Your task to perform on an android device: I want to search for hotels in Hawaii.
Image 0: 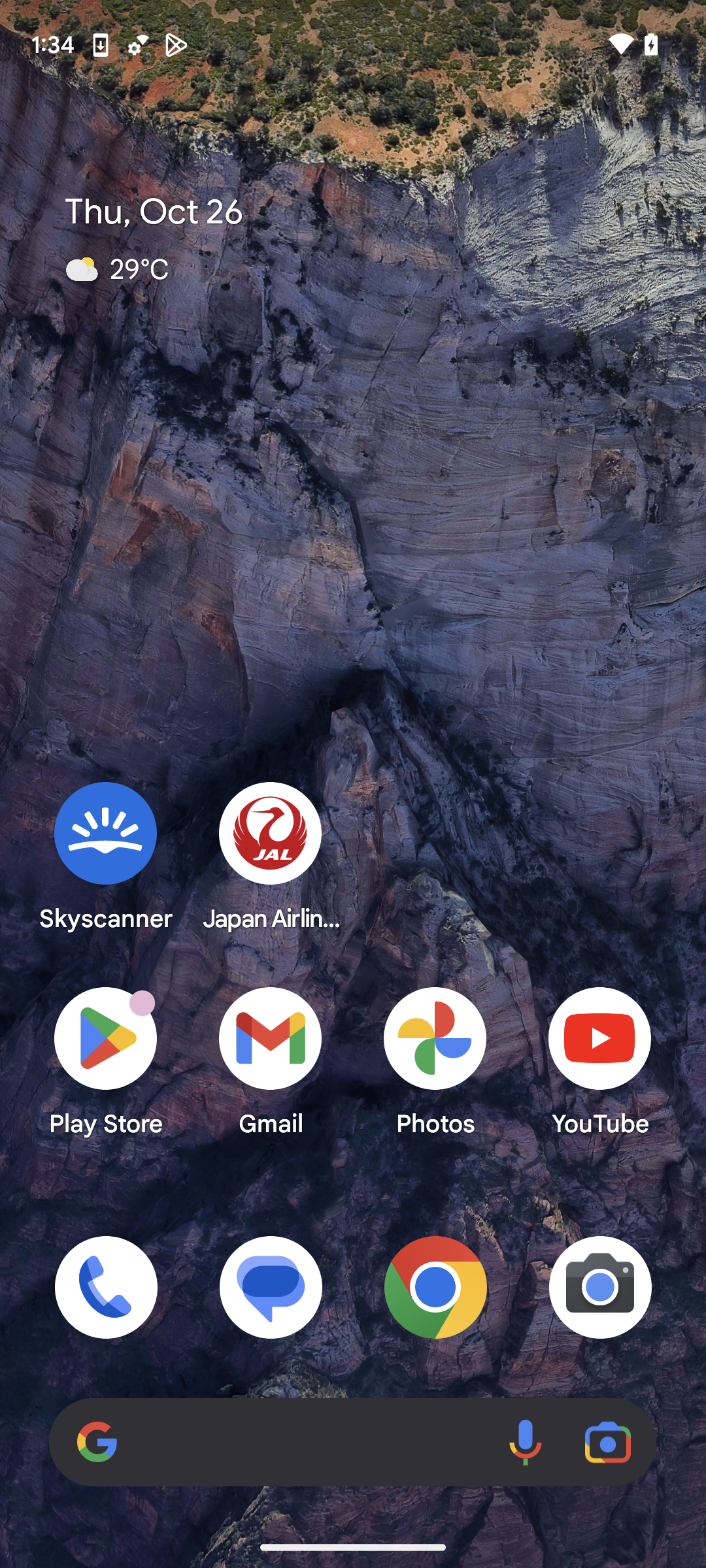
Open Booking.com app
Step 0: open app "Booking.com"
Image 1: 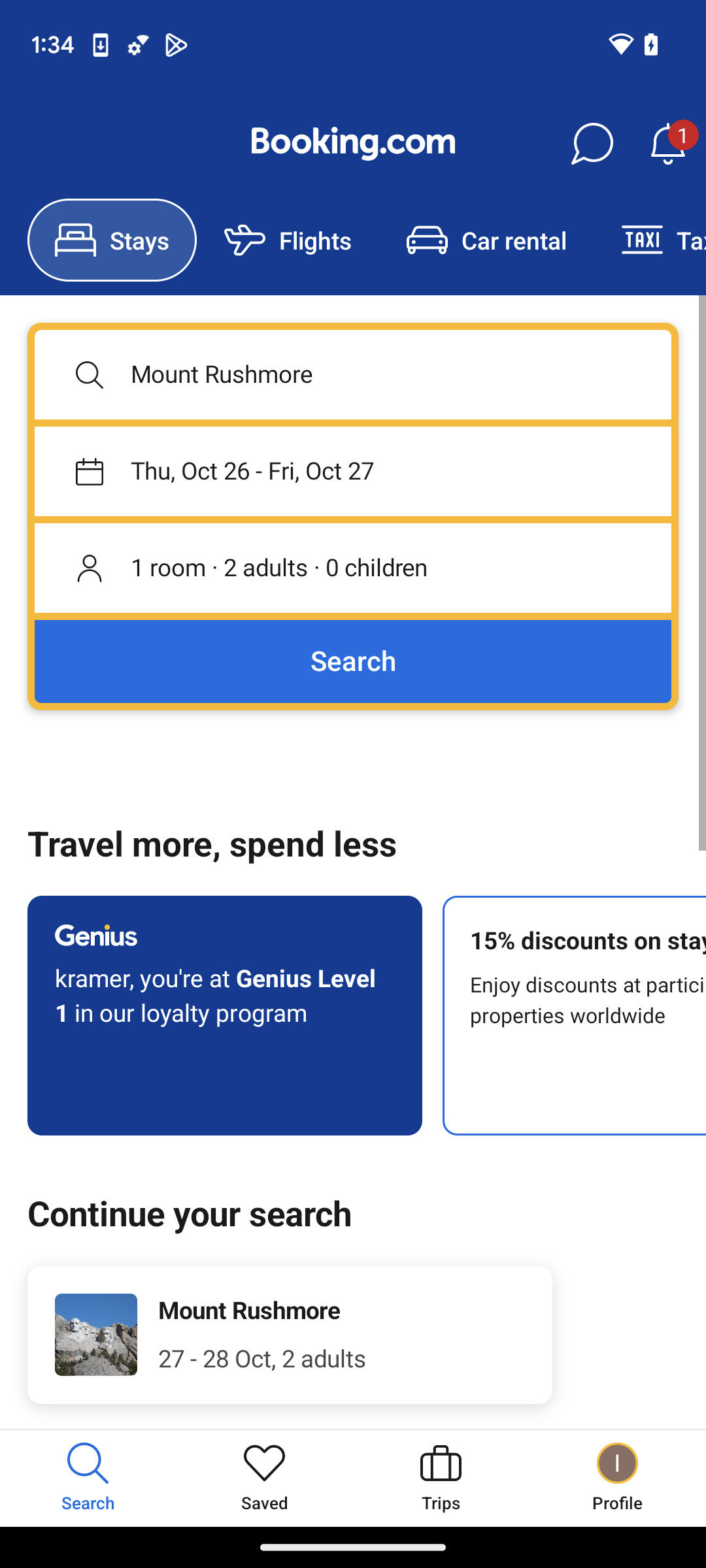
Click on the search option.
Step 1: click (353, 374)
Image 3: 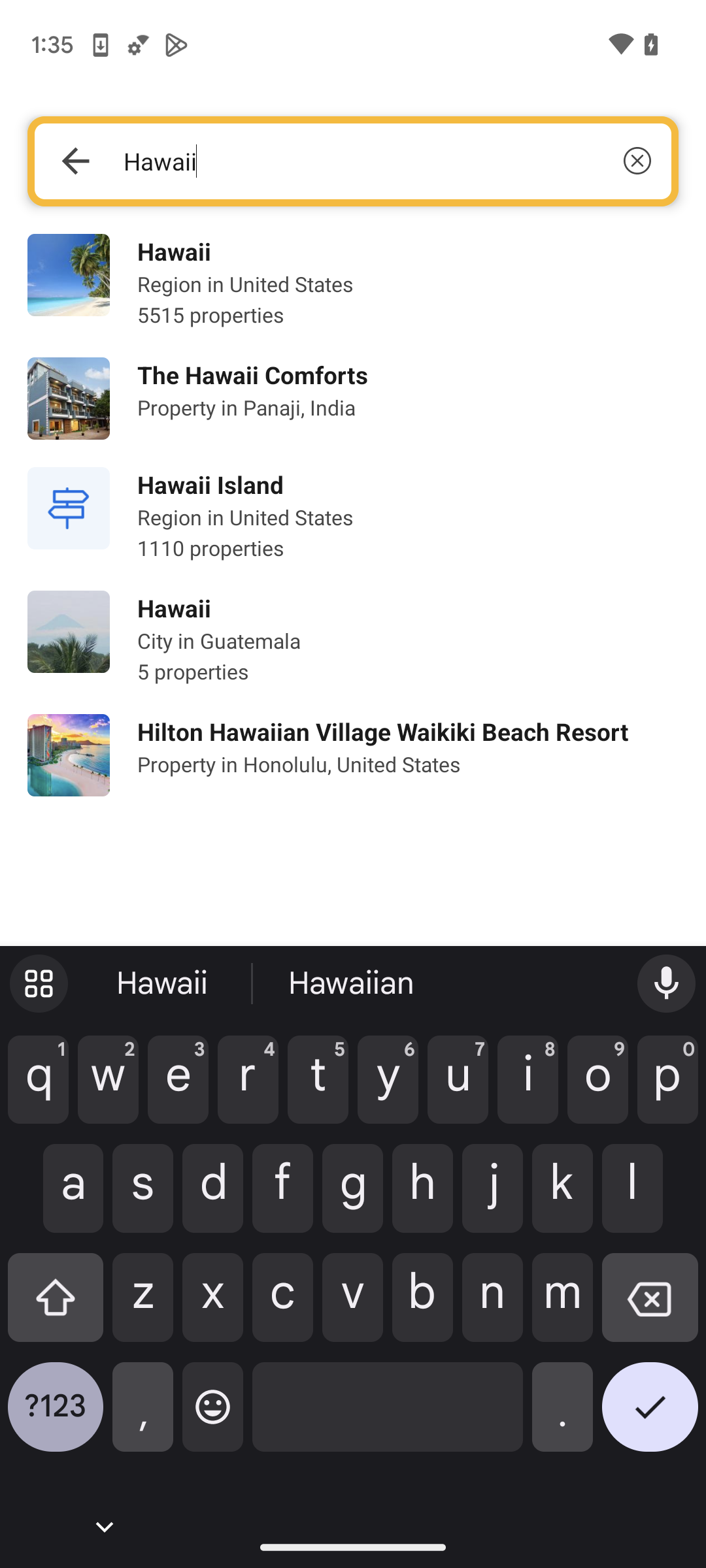
Click on the correct option.
Step 3: click (650, 1417)
Image 4: 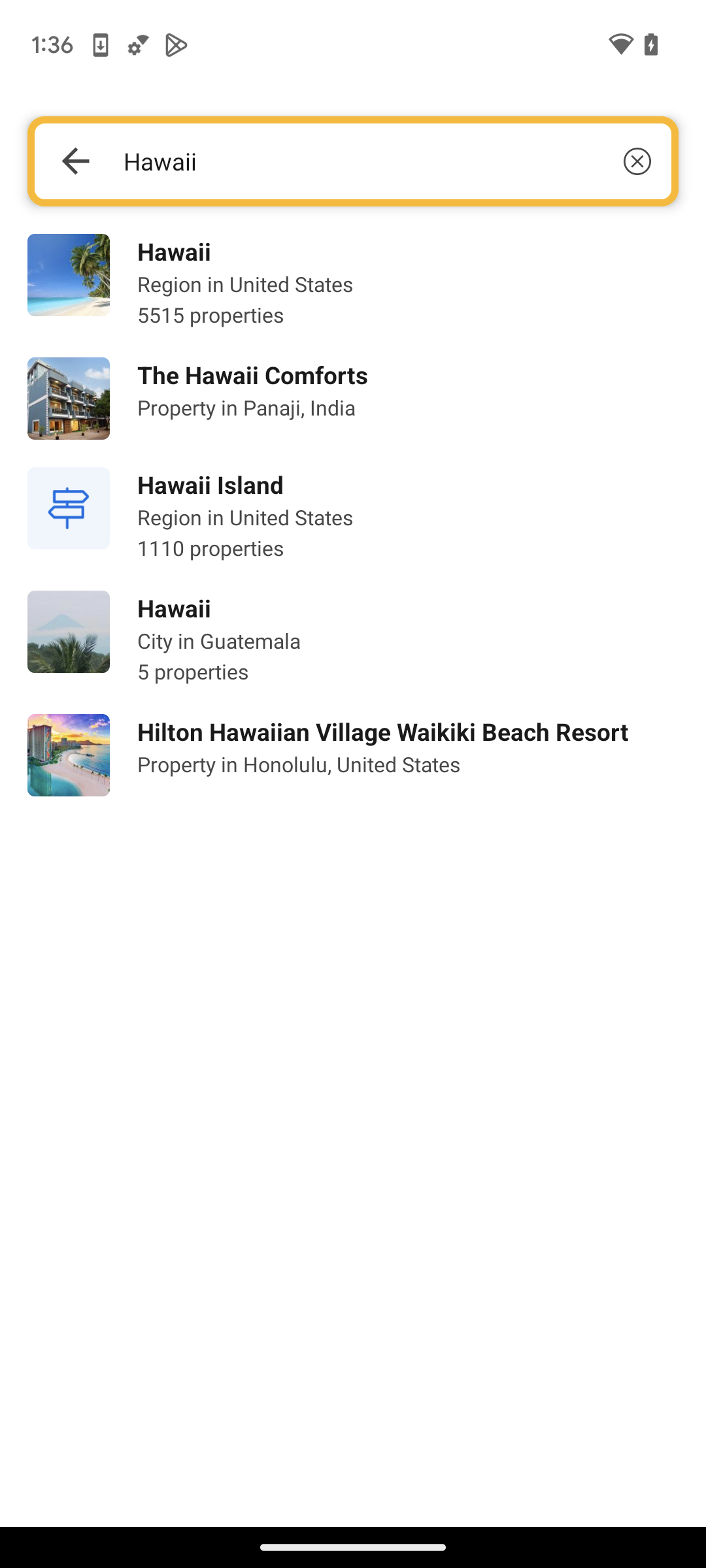
Select Hawaii
Step 4: click (408, 284)
Image 5: 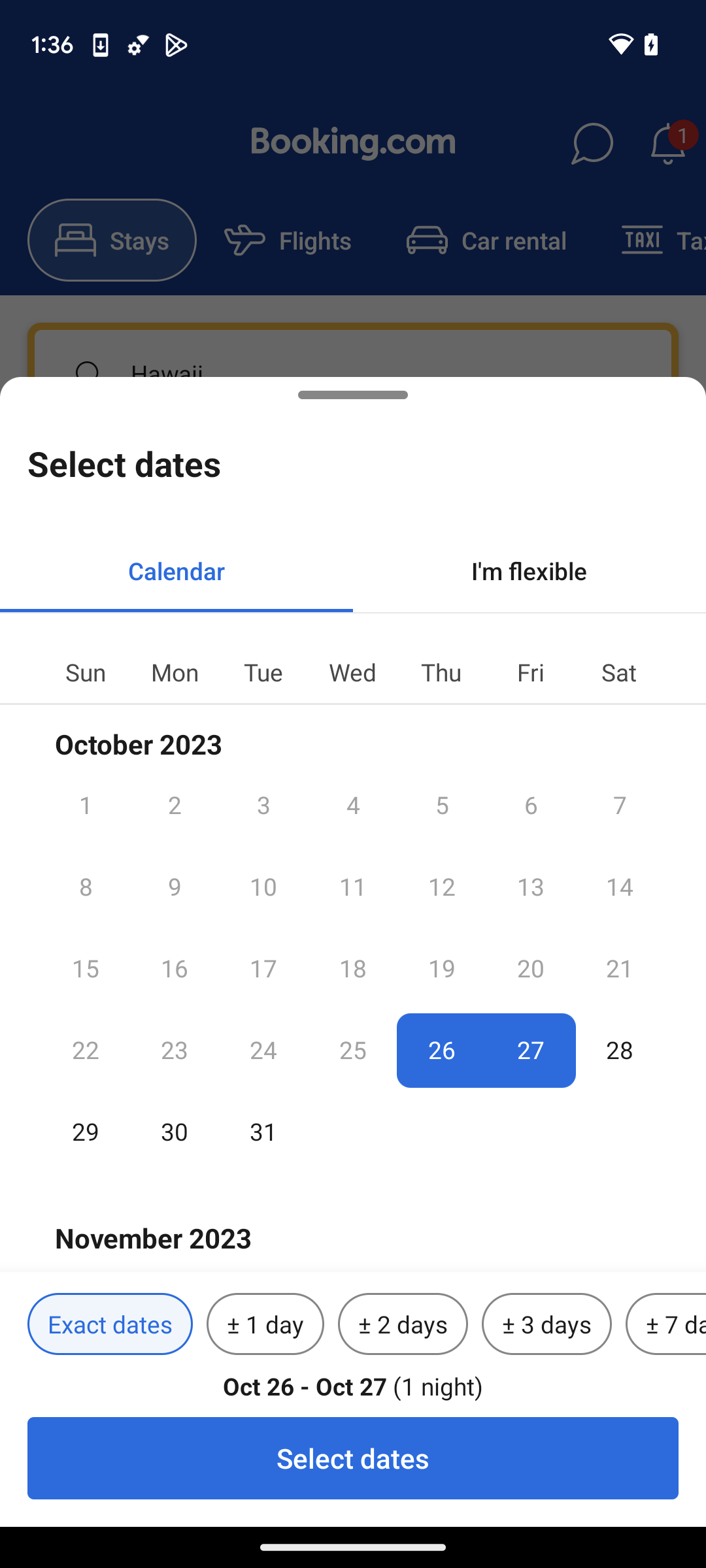
Click on select dates.
Step 5: click (353, 1458)
Image 6: 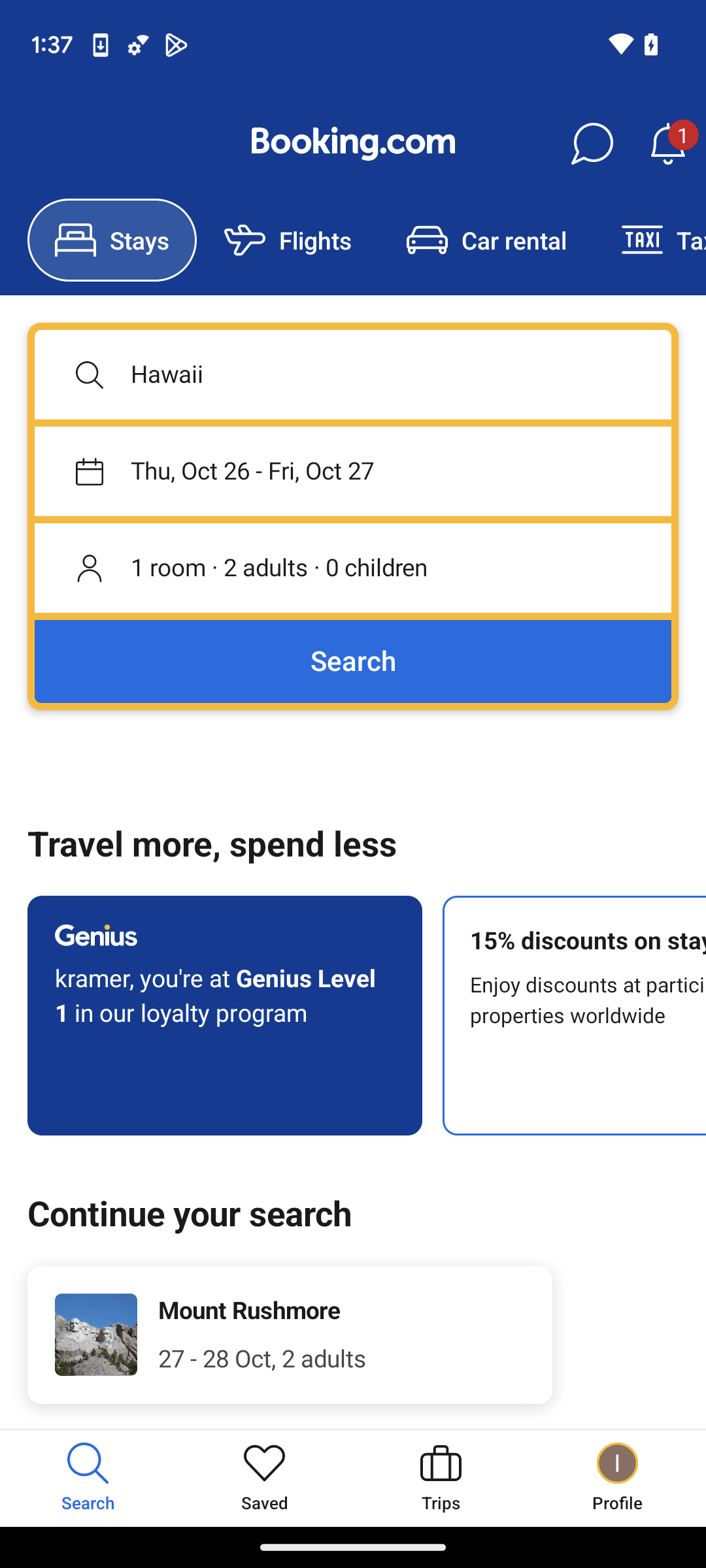
Click on search
Step 6: click (353, 661)